Your task to perform on an android device: I want to see the shoes available in black color
Image 0: 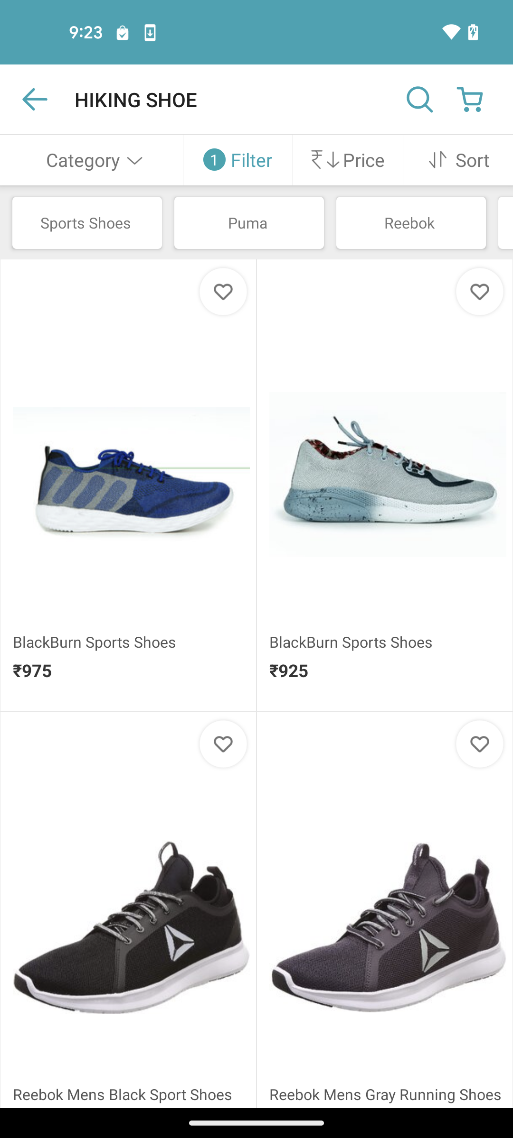
click on the filter option
Step 0: click (251, 159)
Image 1: 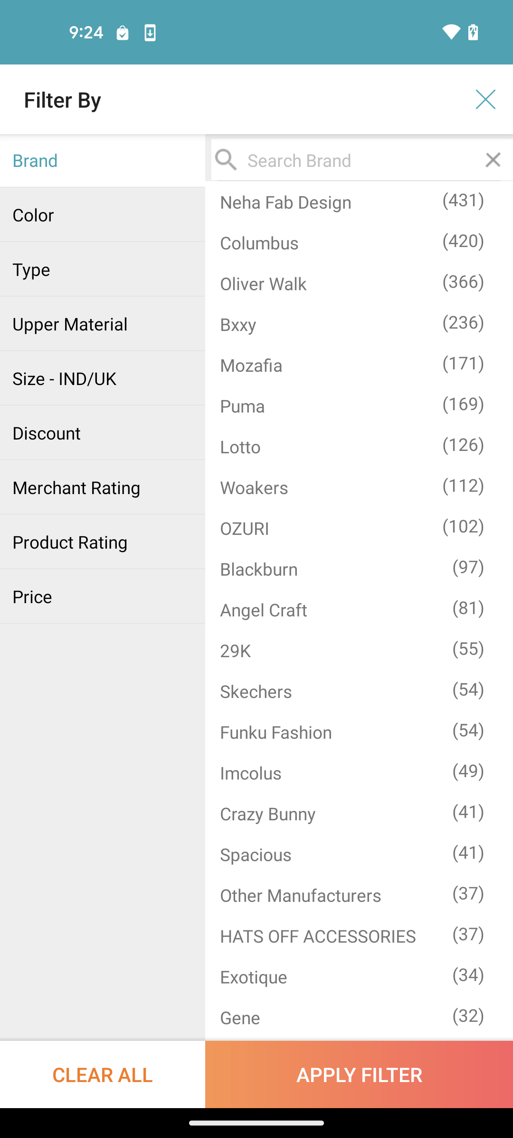
click on the color section
Step 1: click (103, 214)
Image 2: 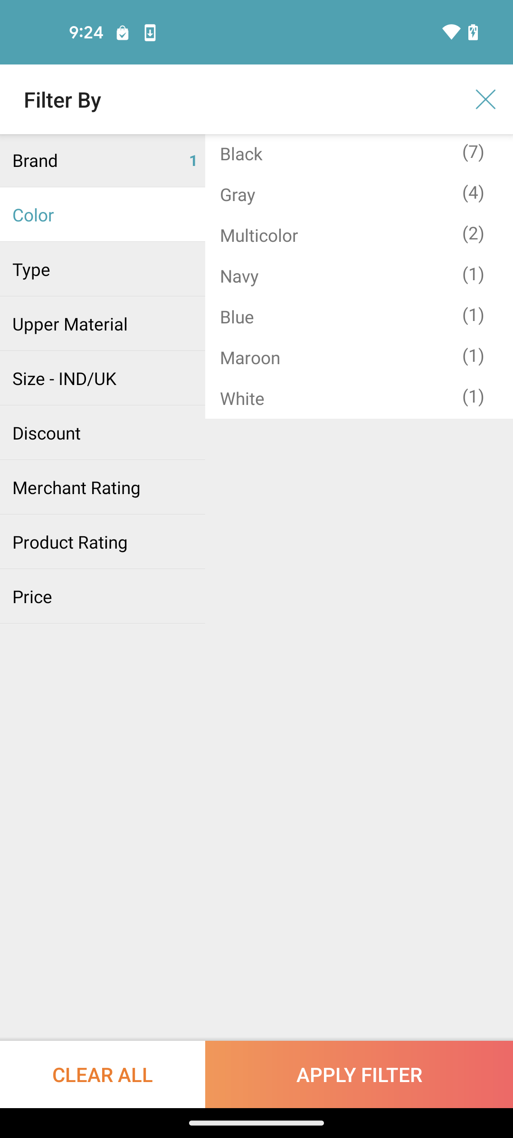
select the black color
Step 2: click (241, 153)
Image 3: 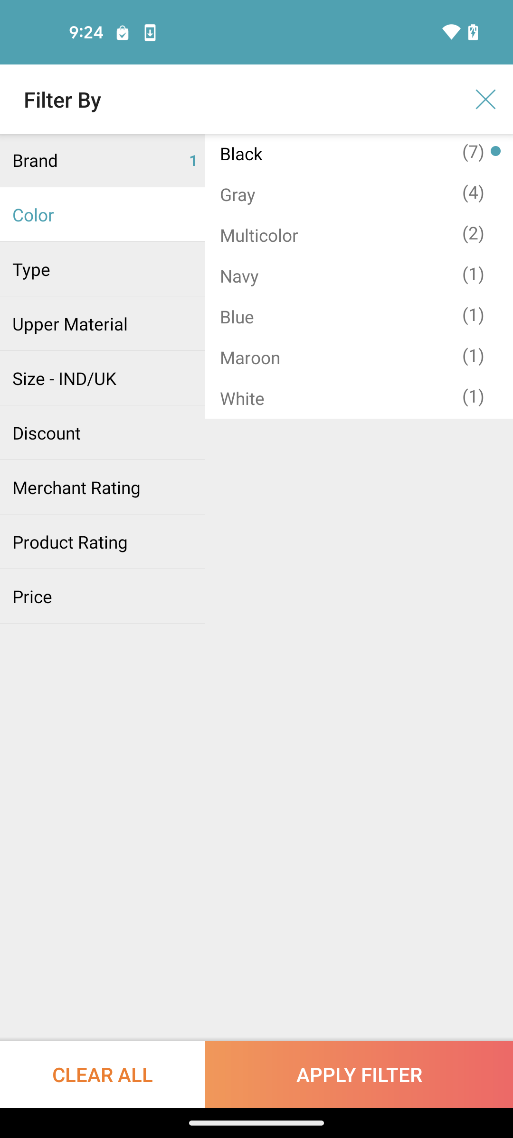
click on Apply Filter button
Step 3: click (359, 1074)